Your task to perform on an android device: In the Goibibo app, search for the Radisson Collection Grand Place Hotel in Brussels, Belgium, from August 24, 2023, to September 9, 2023
Image 1: 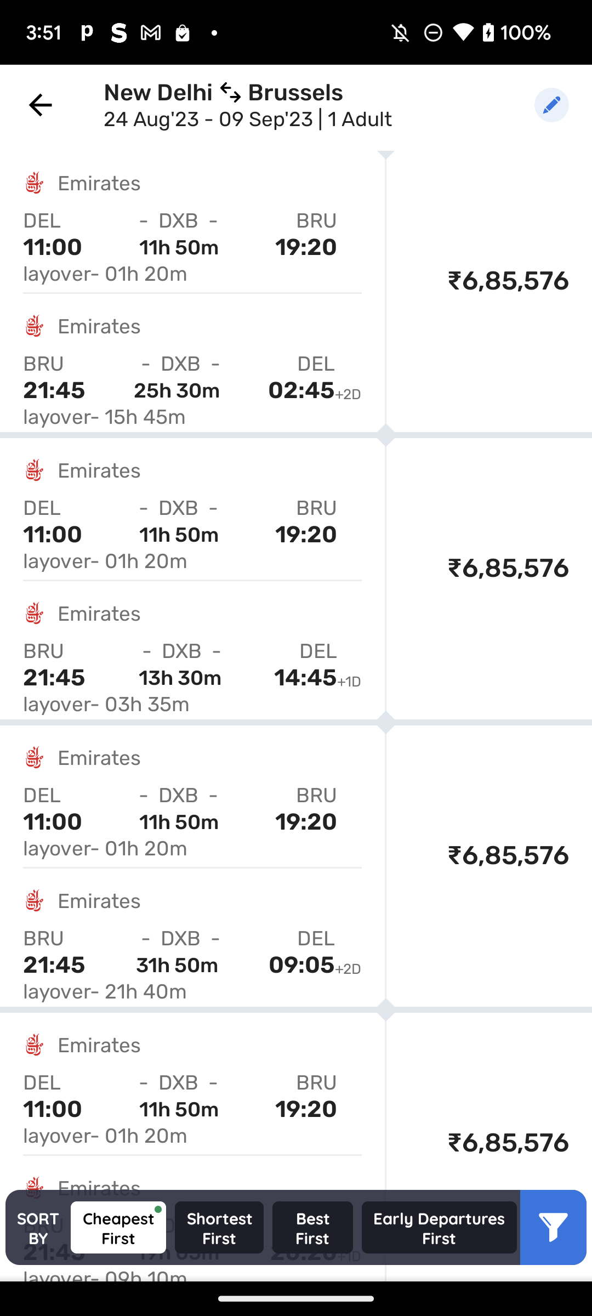
Click on the arrow at the top left of the screen
Step 1: click (40, 105)
Image 2: 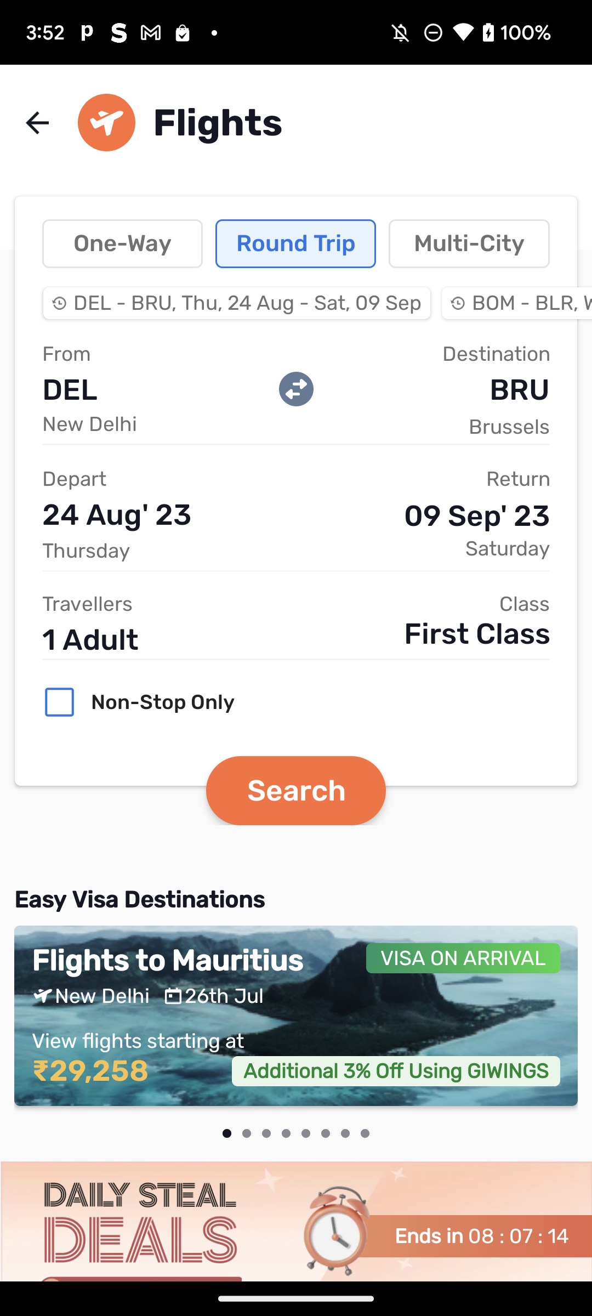
Click on the arrow at the top left of the screen
Step 2: click (36, 129)
Image 3: 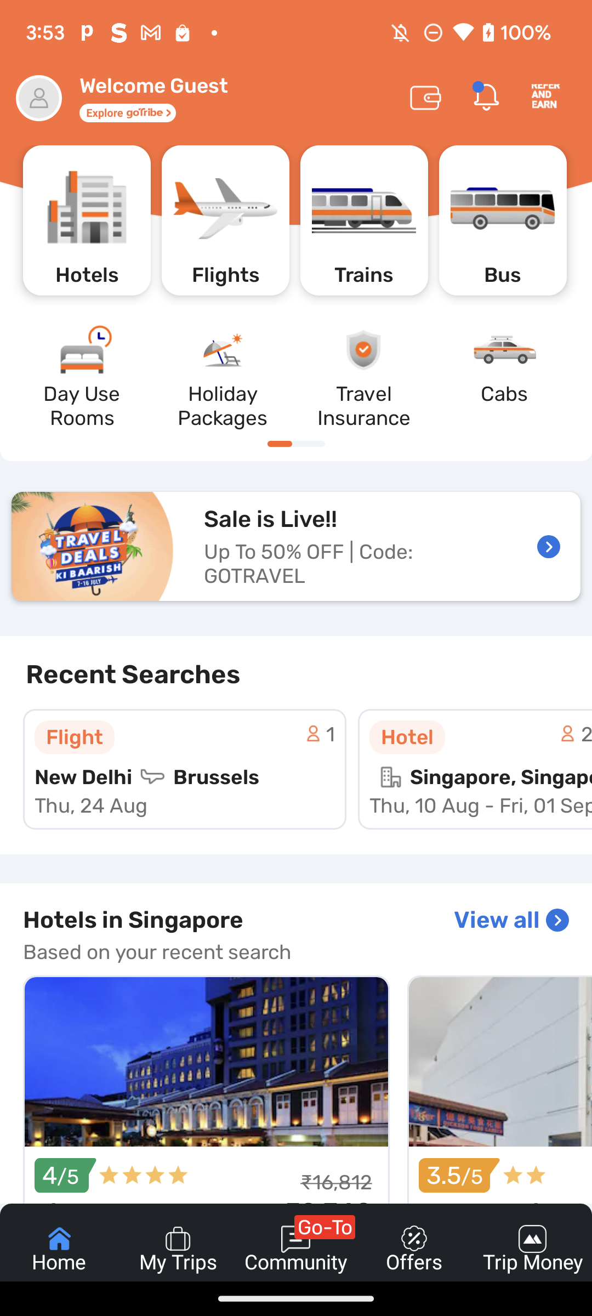
Click on the Hotels icon at the top of the screen
Step 3: click (87, 220)
Image 4: 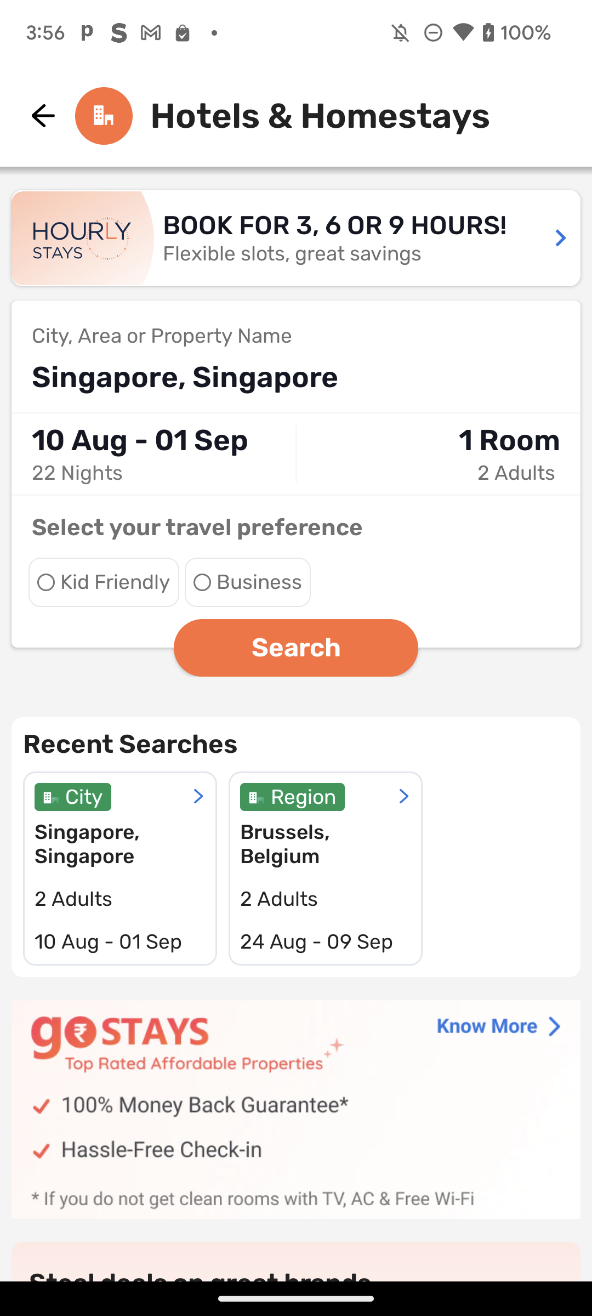
Click on the text just below "city, area, or Property name
Step 4: click (295, 377)
Image 5: 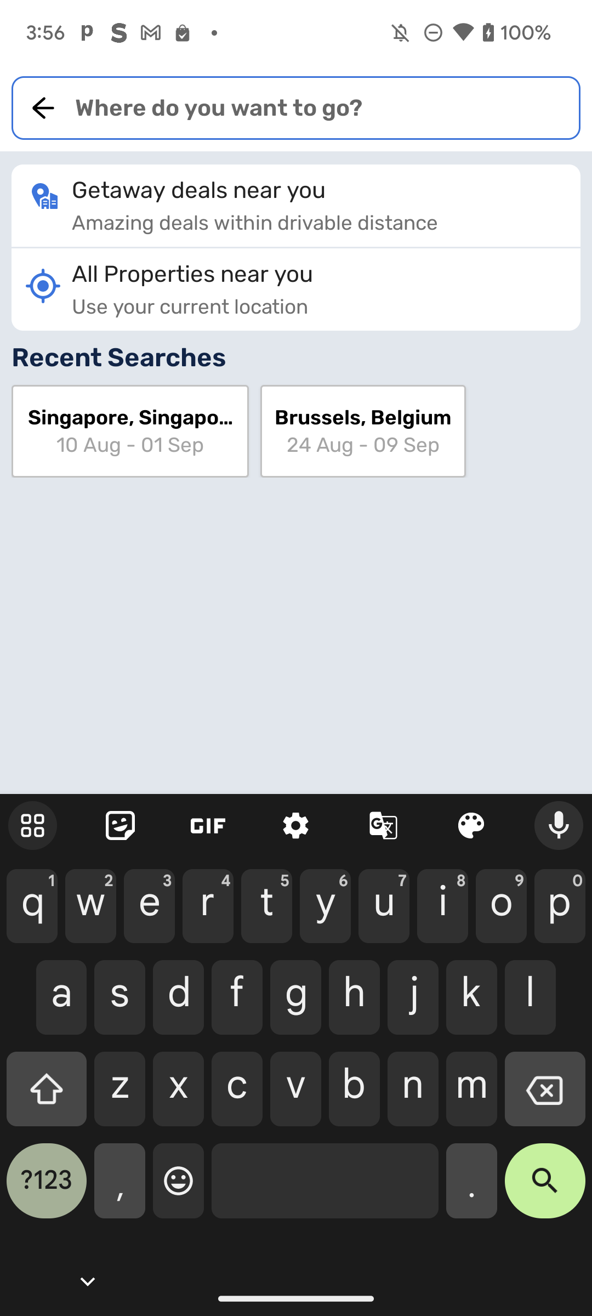
Type "Brussels" in the search bar
Step 5: type "Brussels"
Image 6: 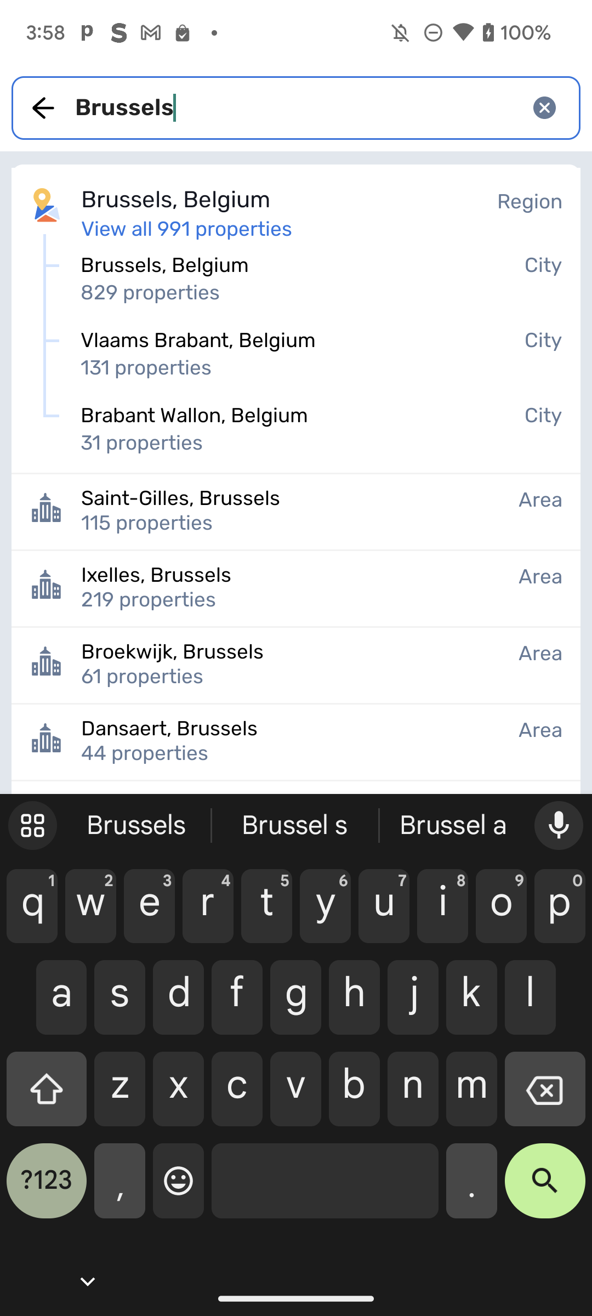
Click on the First suggestion, "Brussels, Belgium"
Step 6: click (278, 199)
Image 7: 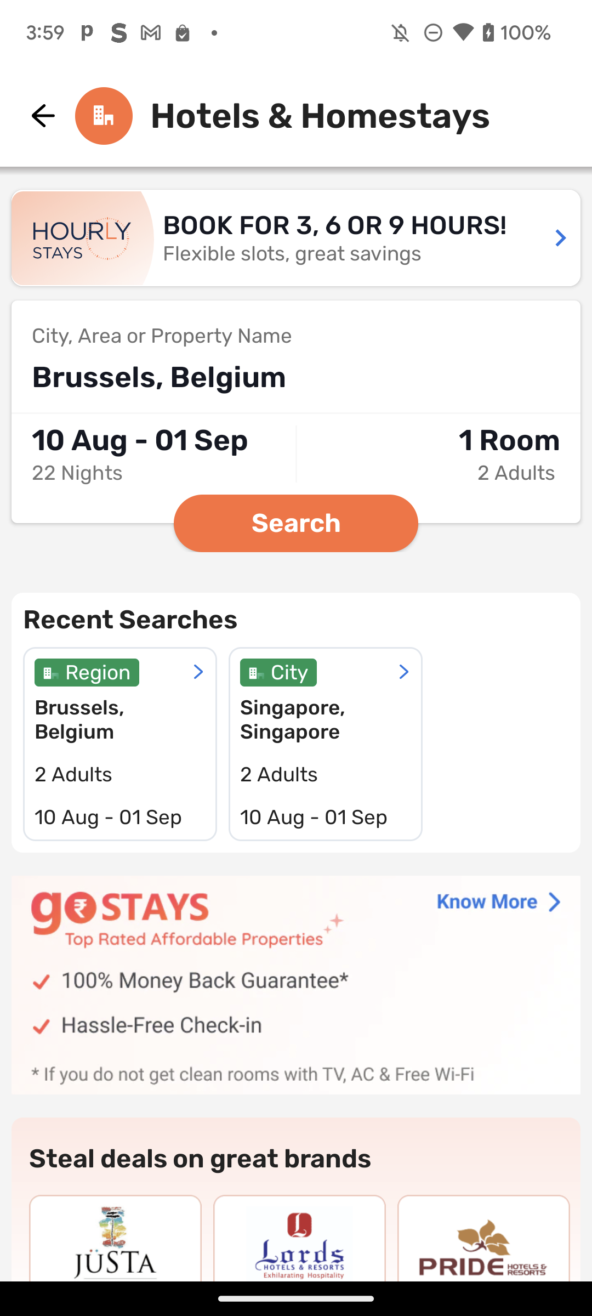
Click on the date range
Step 7: click (140, 440)
Image 8: 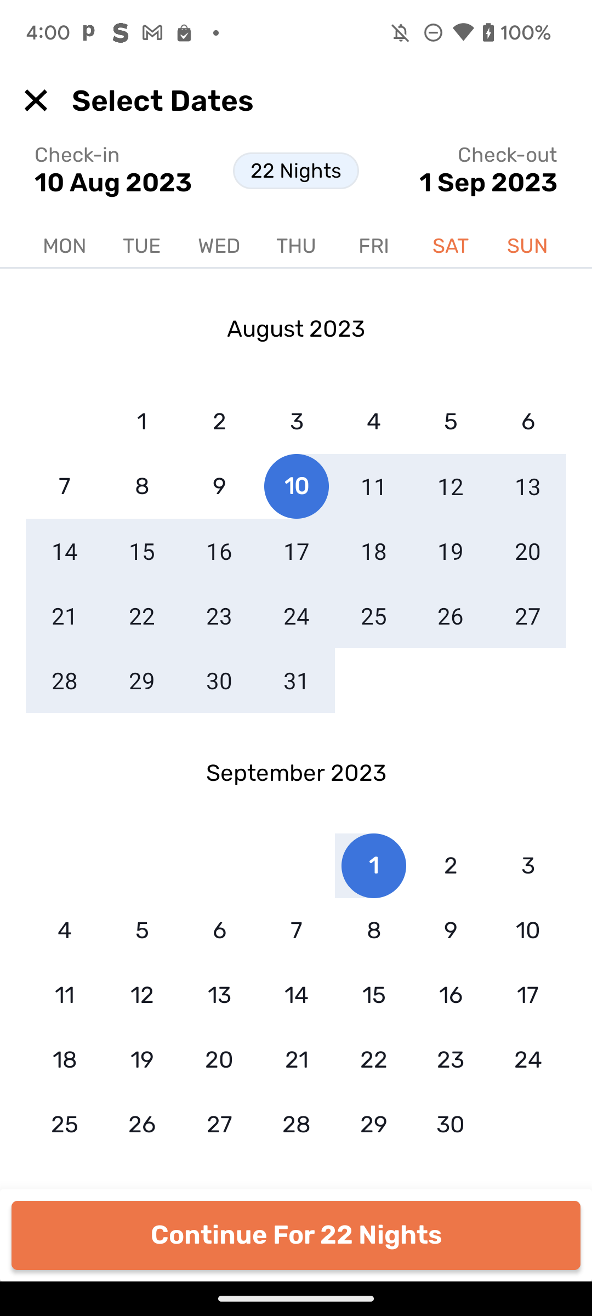
Click on the August 24, 2023 check-in date
Step 8: click (297, 616)
Image 9: 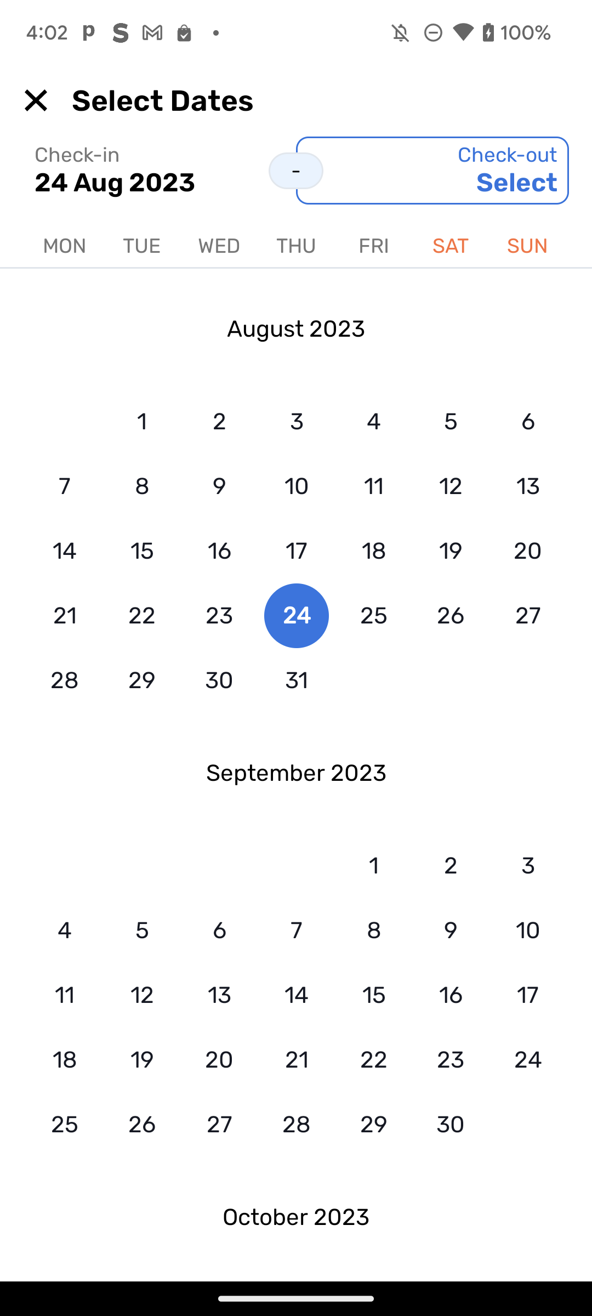
Click on the September 9, 2023 check-out date
Step 9: click (447, 927)
Image 10: 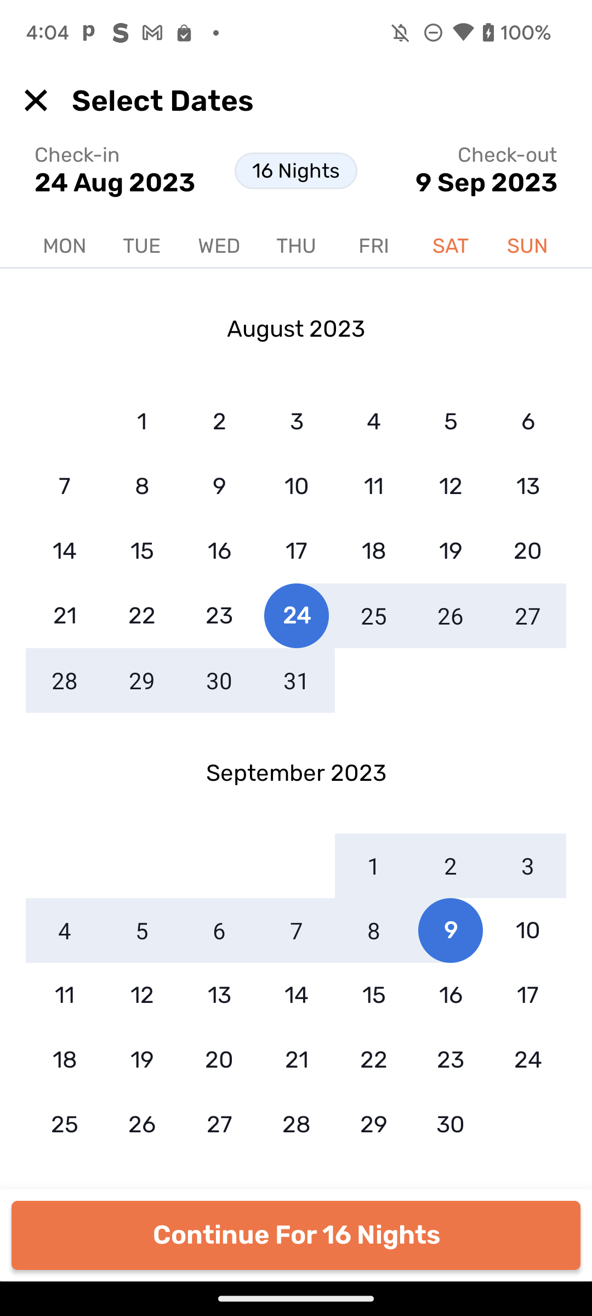
Click on "Continue for 16 Nights" button at the bottom of the screen
Step 10: click (295, 1235)
Image 11: 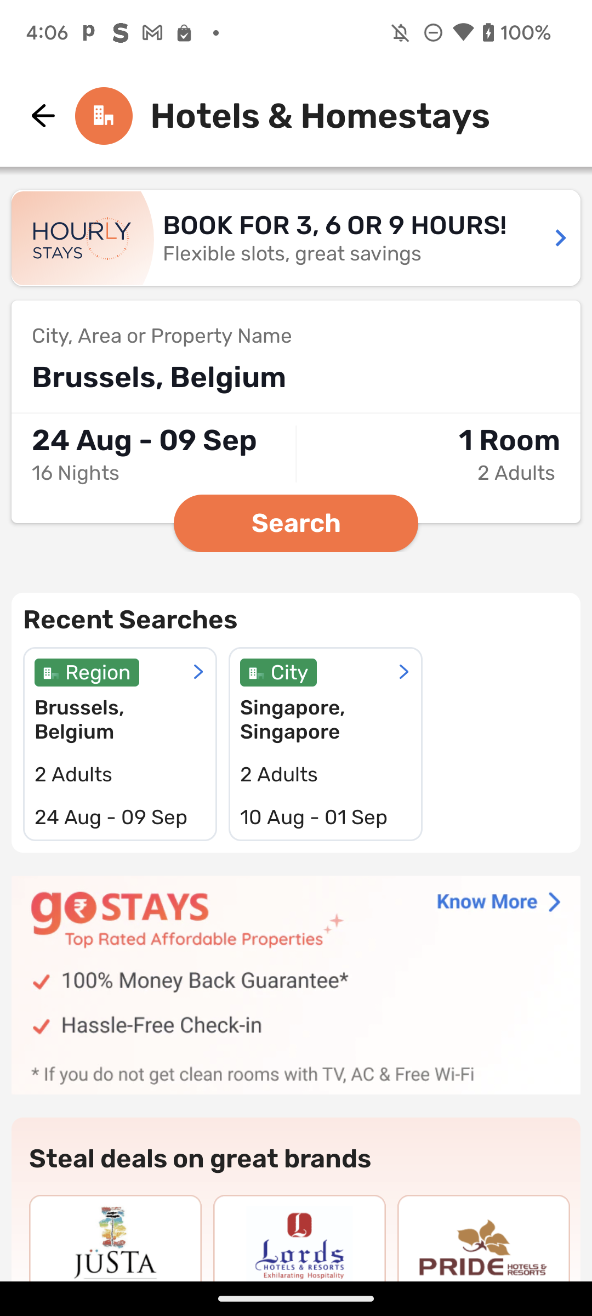
Click on the Search button 
Step 11: click (295, 523)
Image 12: 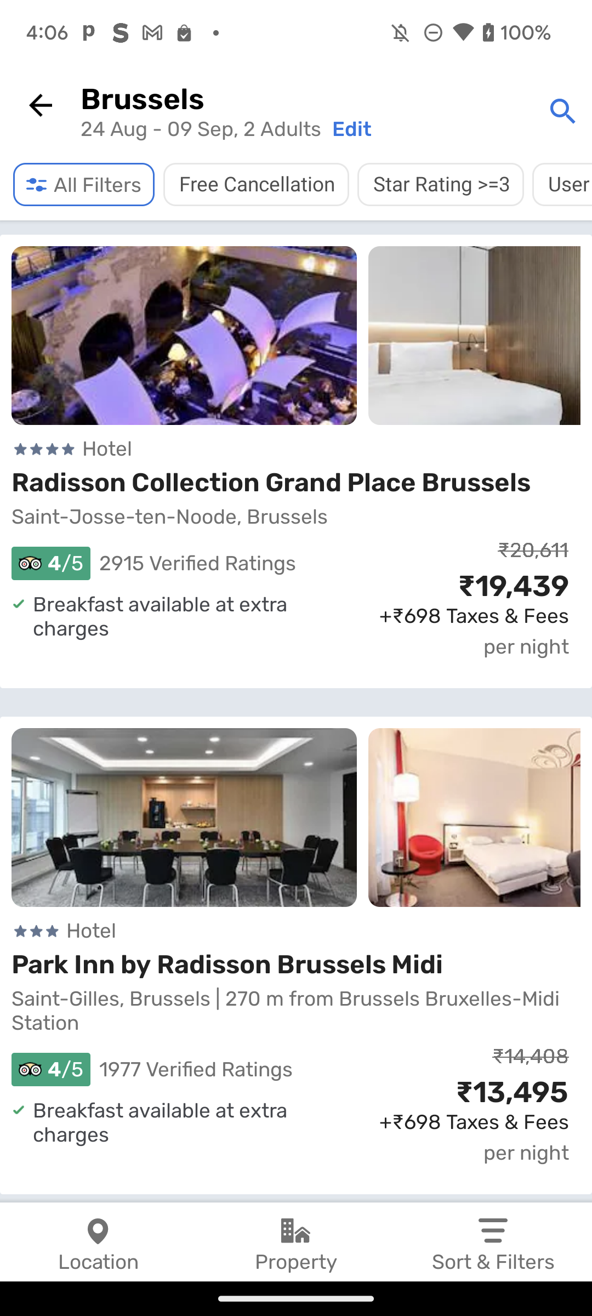
Click on the First suggestion, "Brussels, Belgium"
Step 12: click (211, 383)
Image 13: 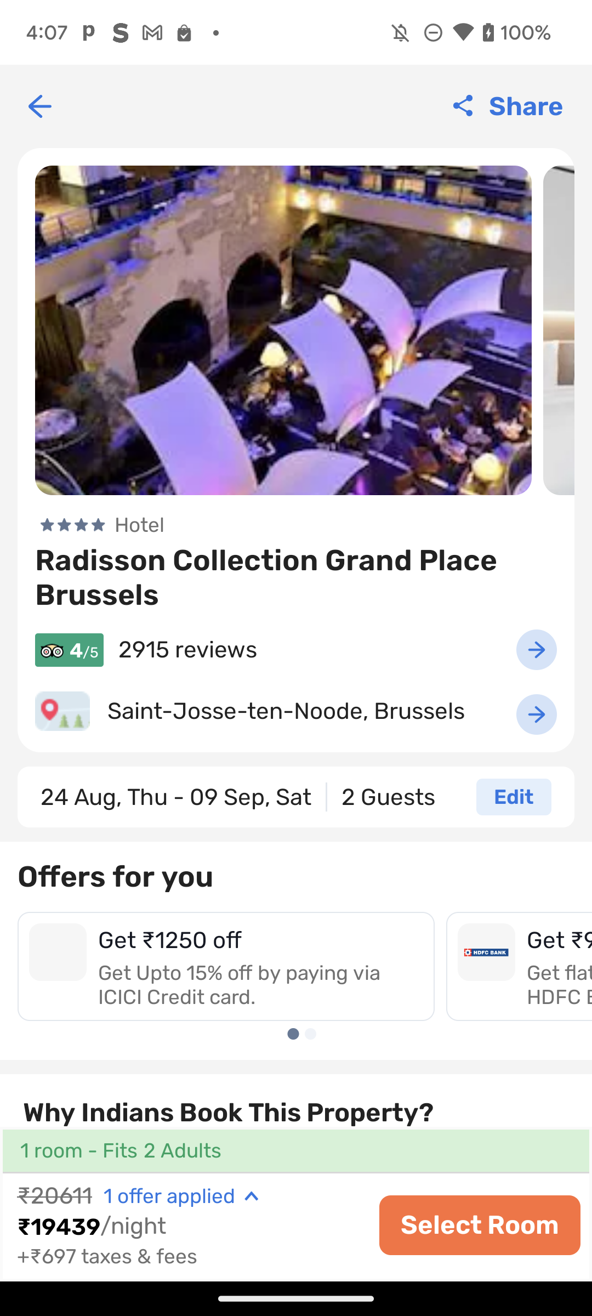
Click on the "Select Room" button at the bottom right of the screen
Step 13: click (480, 1225)
Image 14: 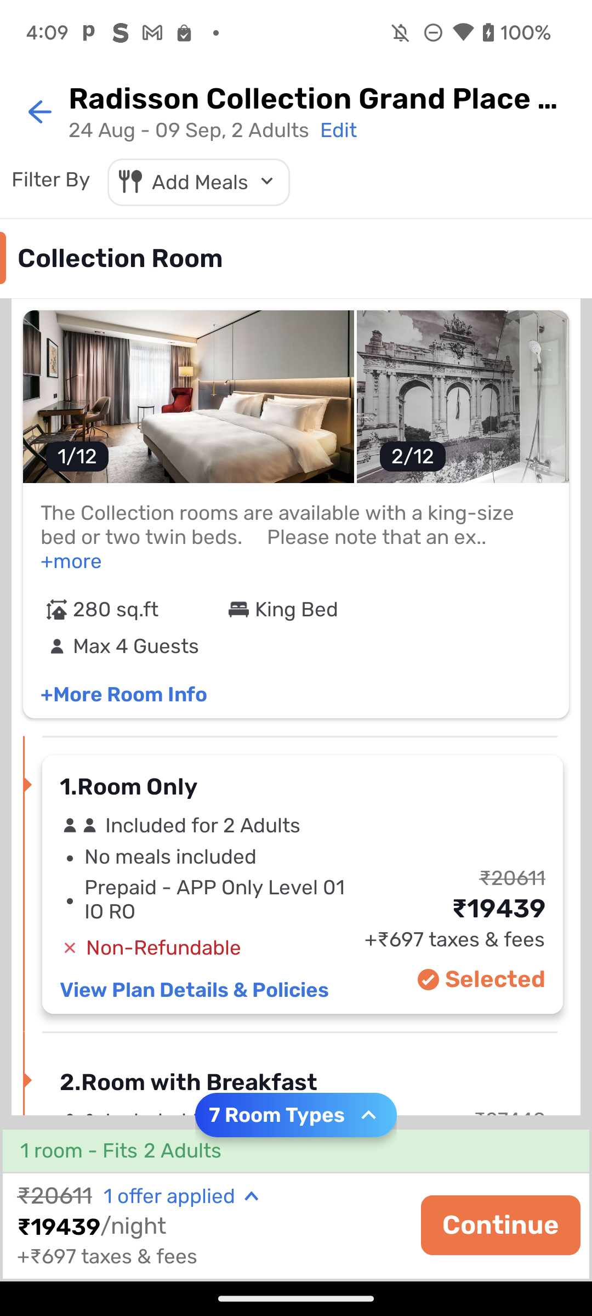
Click on the "Continue" button at the bottom right of the screen
Step 14: click (500, 1225)